Your task to perform on an android device: My family planned for a tour of Leaning Tower of Pisa ( Italy). We will stay over there from 21 October to 22 October . Search for a hotel for 3 adults near Leaning Tower of Pisa in the Priceline app
Image 0: 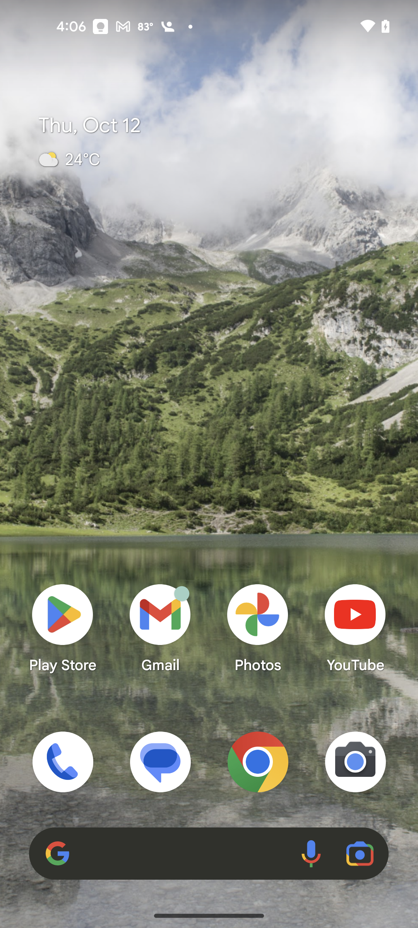
Open the Priceline app
Step 0: open app "Priceline"
Image 1: 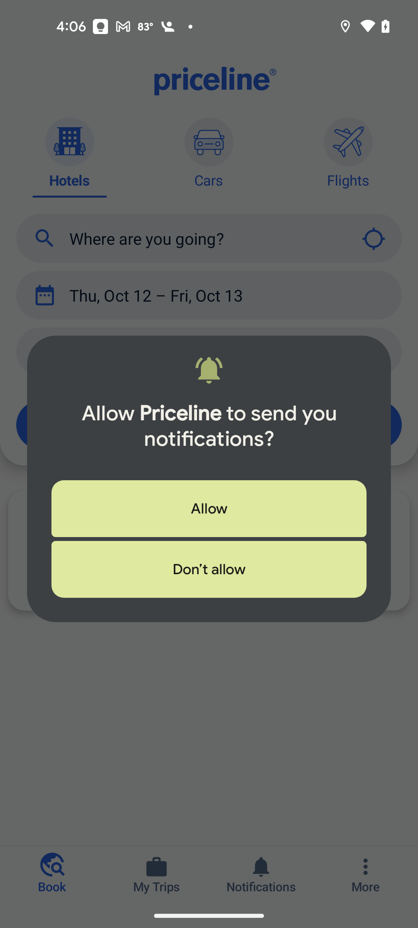
Click on the Don't allow button at the pop up window
Step 1: click (209, 589)
Image 2: 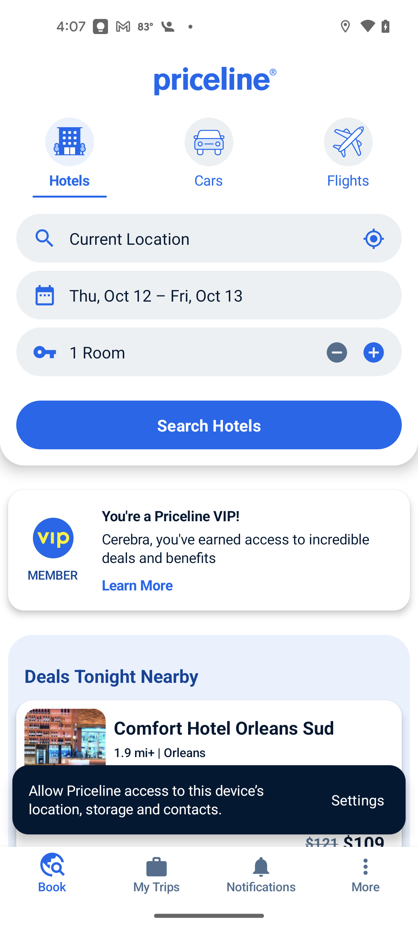
Click on the location search bar
Step 2: click (209, 238)
Image 3: 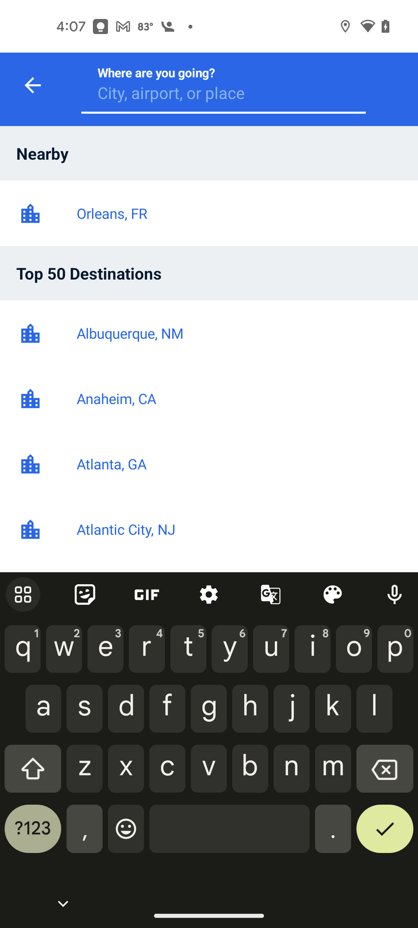
Type Leaning Tower of Pisa
Step 3: type "Leaning Tower of Pisa"
Image 5: 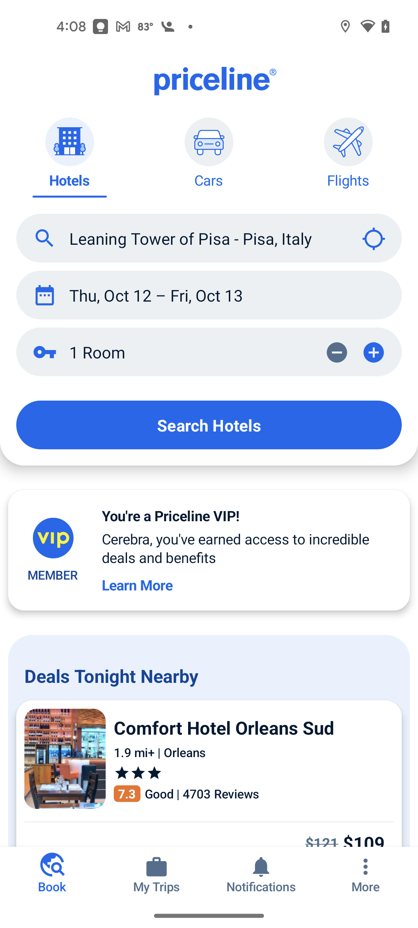
Click on the date section
Step 5: click (156, 295)
Image 6: 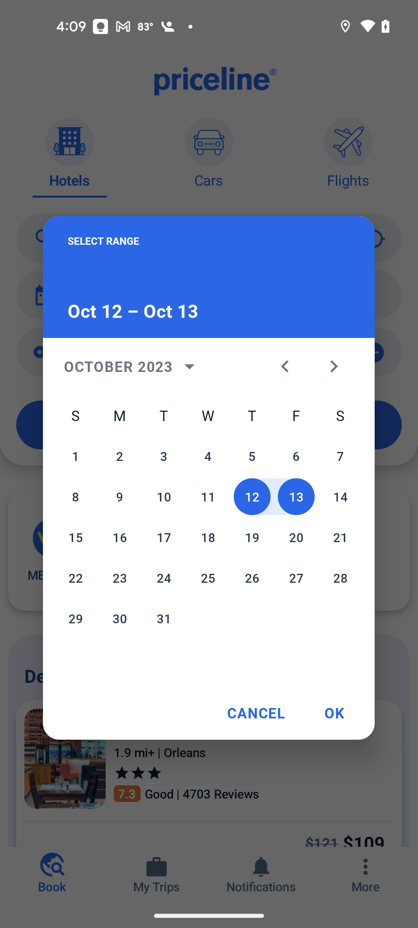
Click on the 21 October for Check-in
Step 6: click (340, 537)
Image 7: 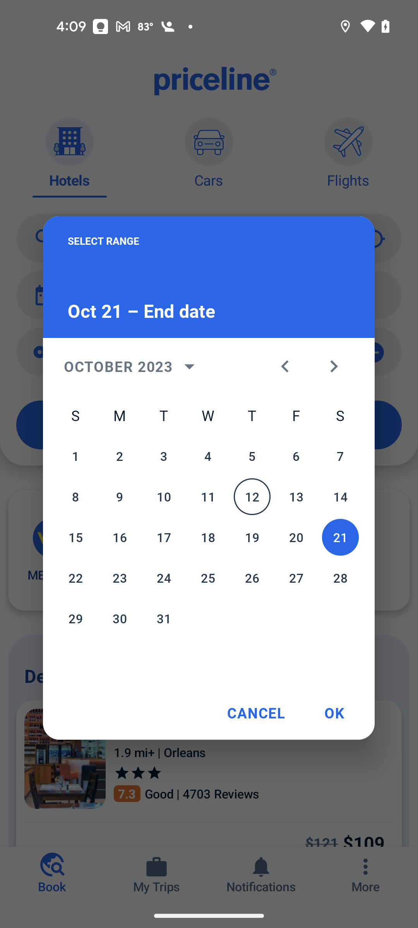
Click on the 22 October for Check-out
Step 7: click (75, 578)
Image 8: 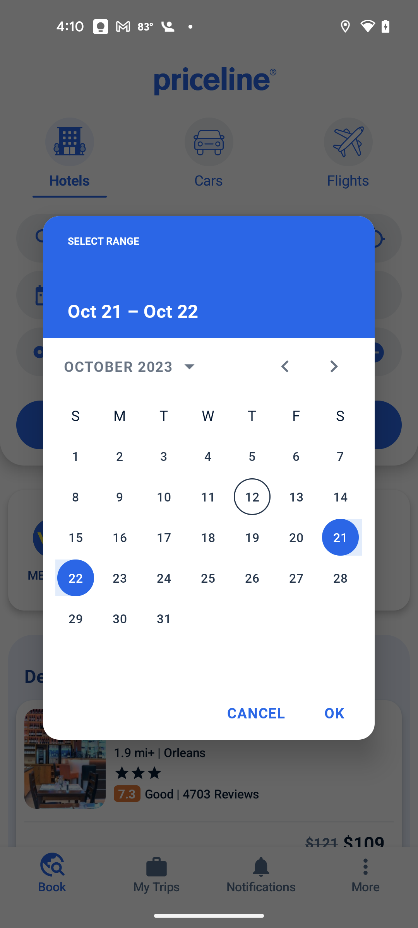
Click on the OK
Step 8: click (334, 713)
Image 9: 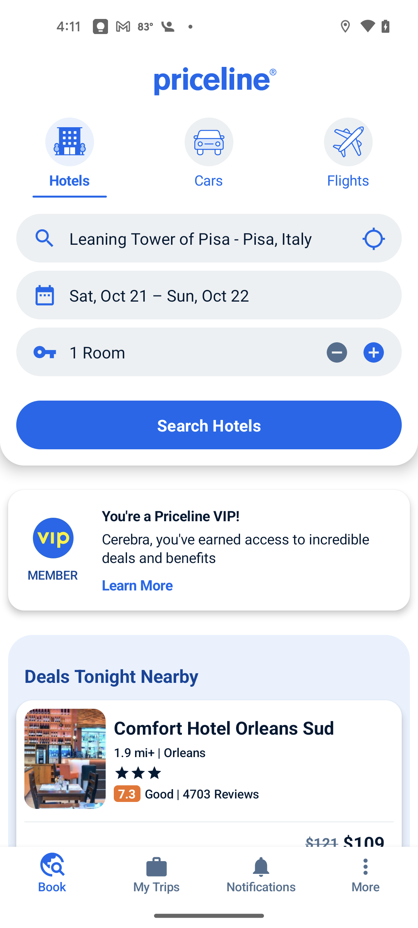
Click on the Search Hotels button
Step 9: click (209, 425)
Image 10: 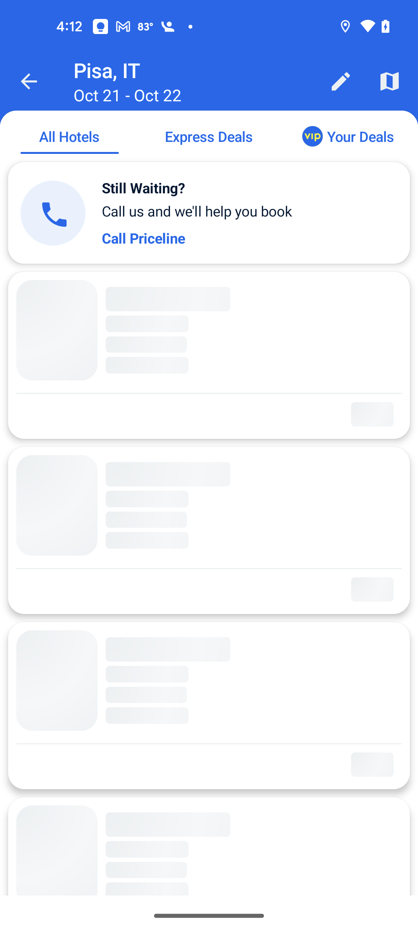
Click on the Search Hotels button
Step 10: wait